Your task to perform on an android device: I want to compare the prices of katlot royal queen european double bed wood high end king size bed
Image 0: 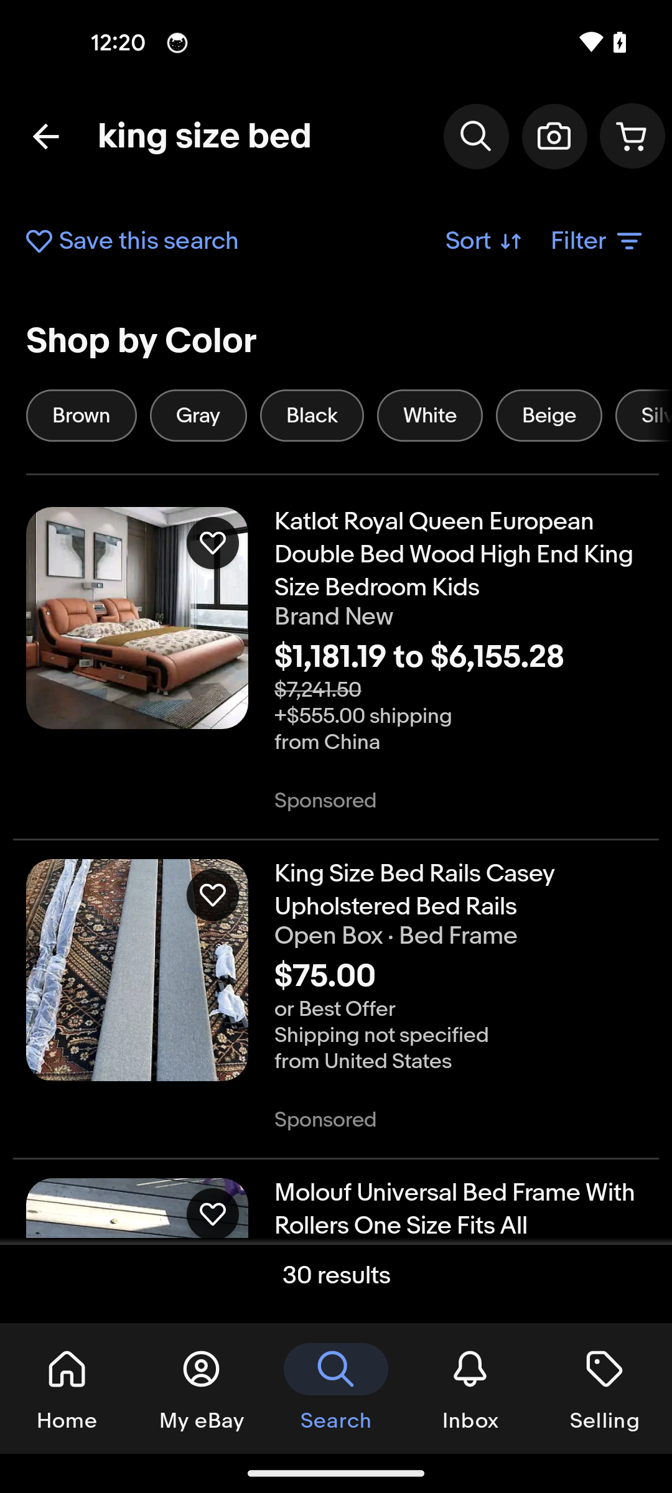
Tap on the katlot royal queen european double bed wood high end king size bed
Step 0: click (460, 554)
Image 2: 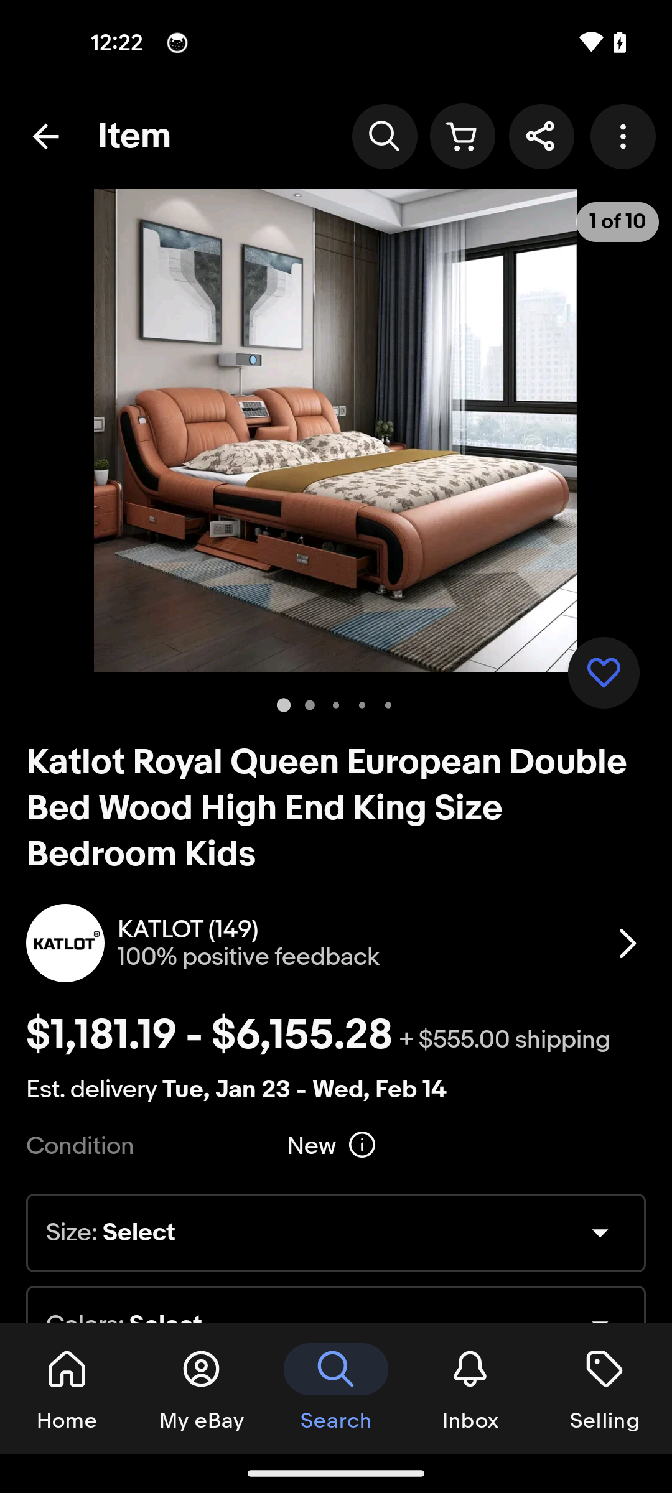
Swipe up to view more to compare
Step 2: scroll down
Image 3: 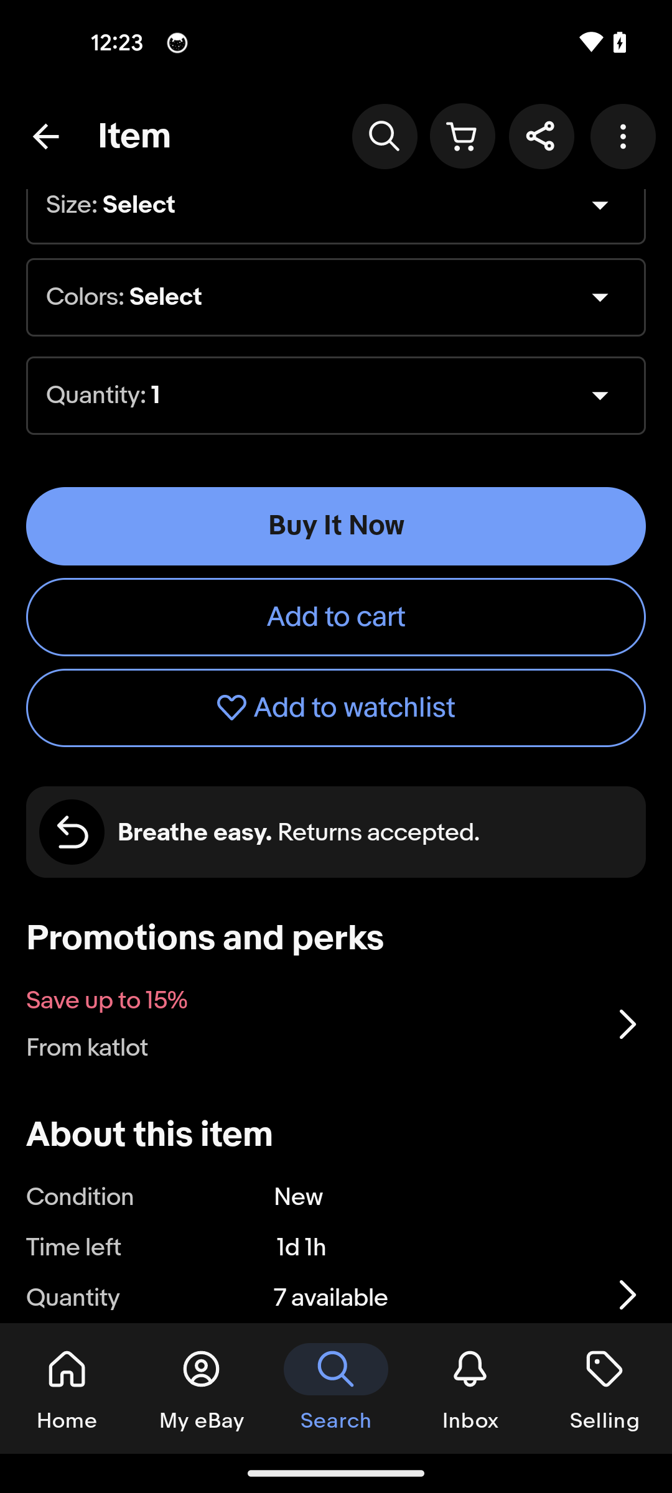
Swipe up to view more to compare
Step 3: scroll down
Image 4: 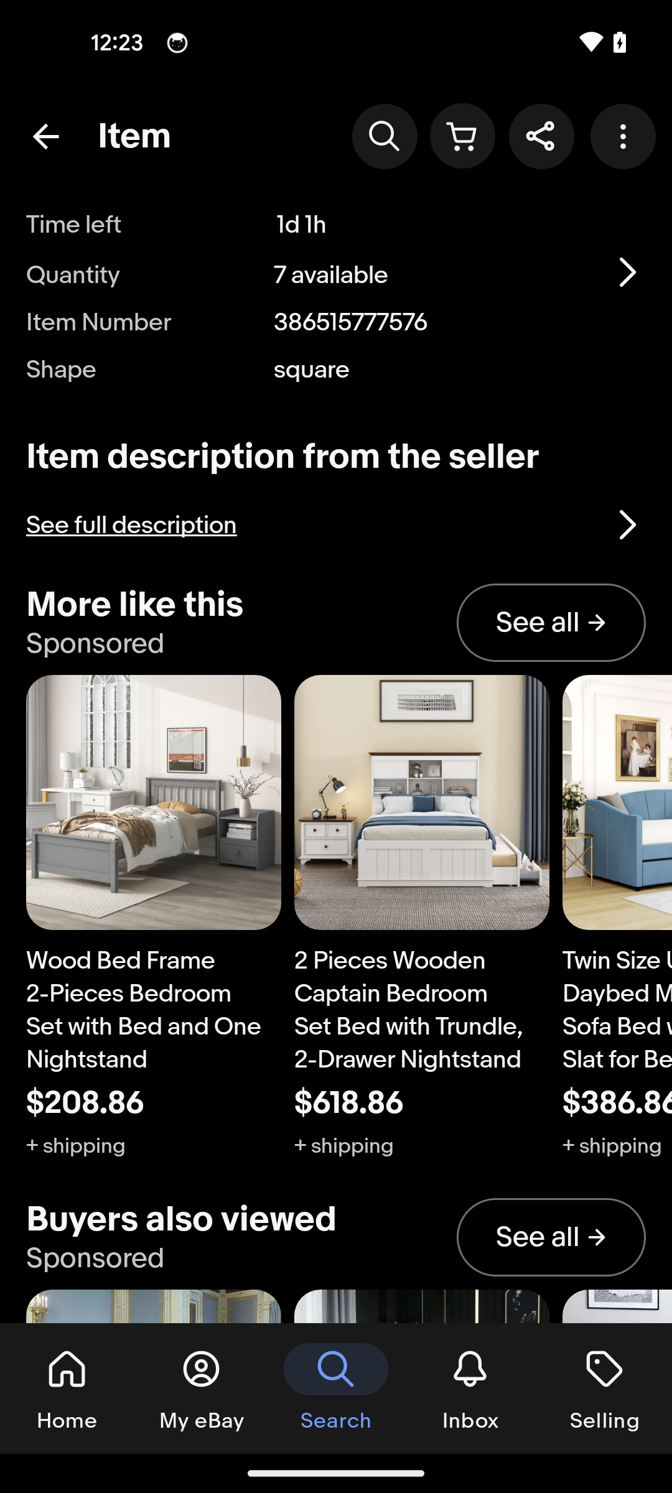
Swipe up to view more to compare
Step 4: scroll down
Image 5: 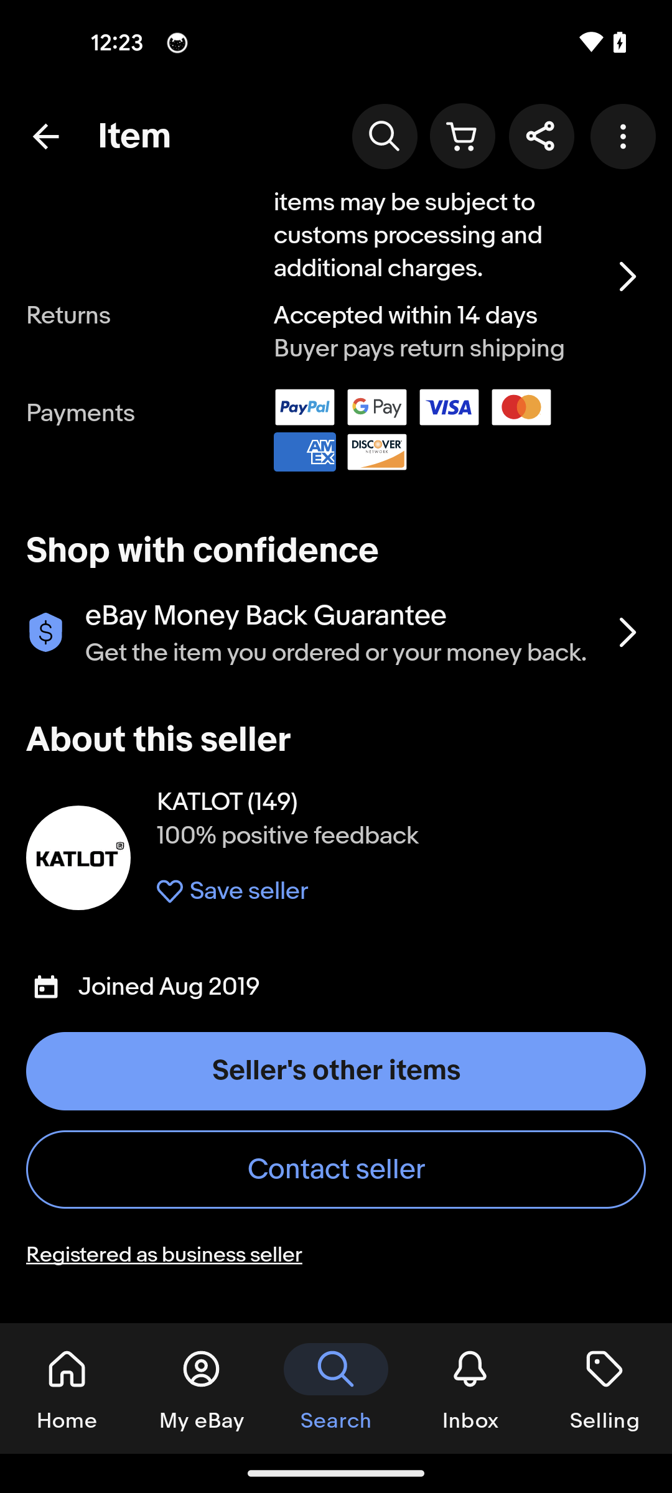
Swipe up to view more to compare
Step 5: scroll down
Image 6: 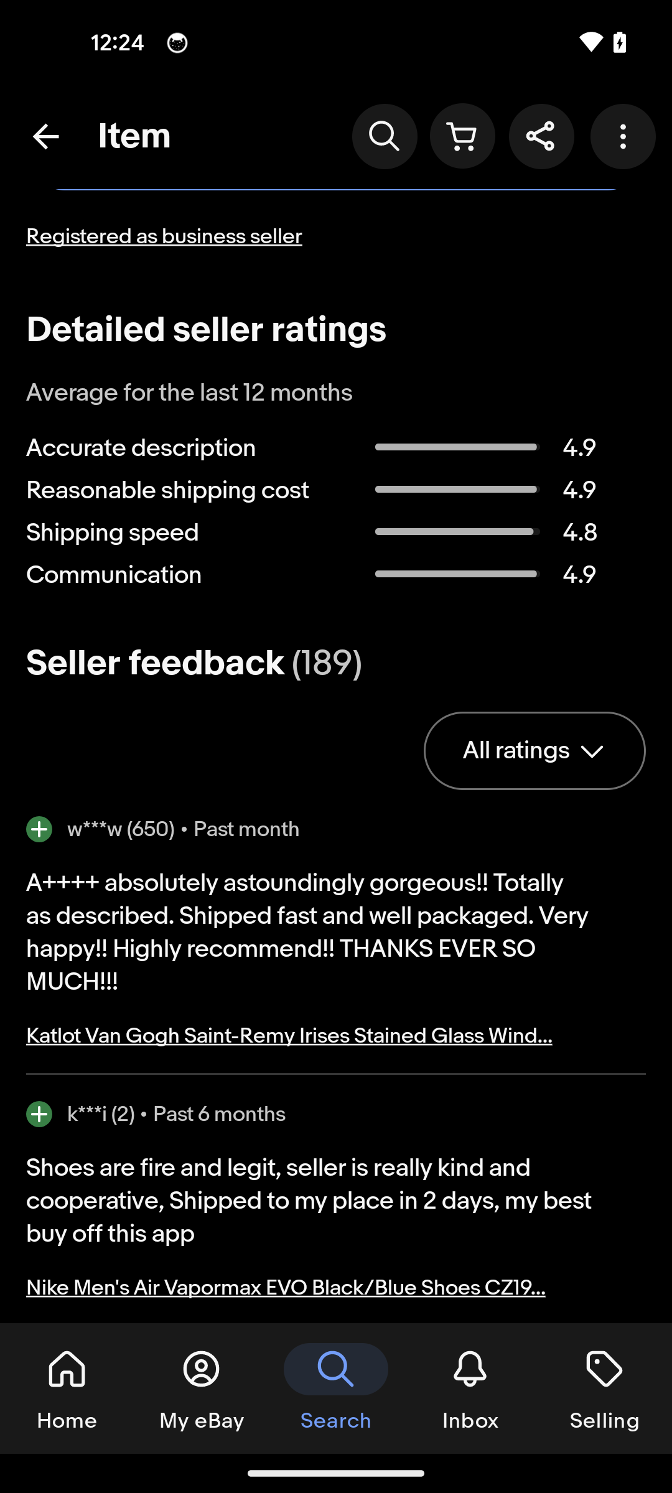
Swipe up to view more to compare
Step 6: scroll down
Image 7: 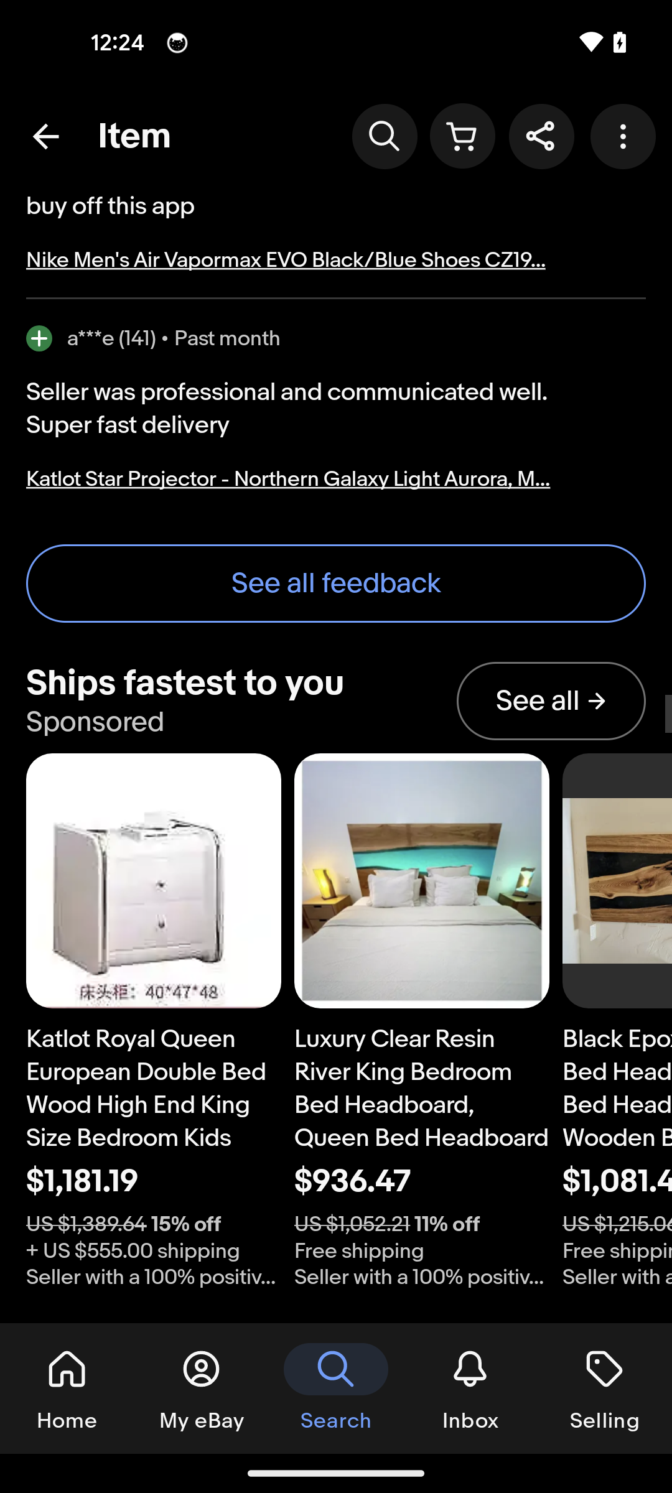
Swipe up to view more to compare
Step 7: scroll down
Image 8: 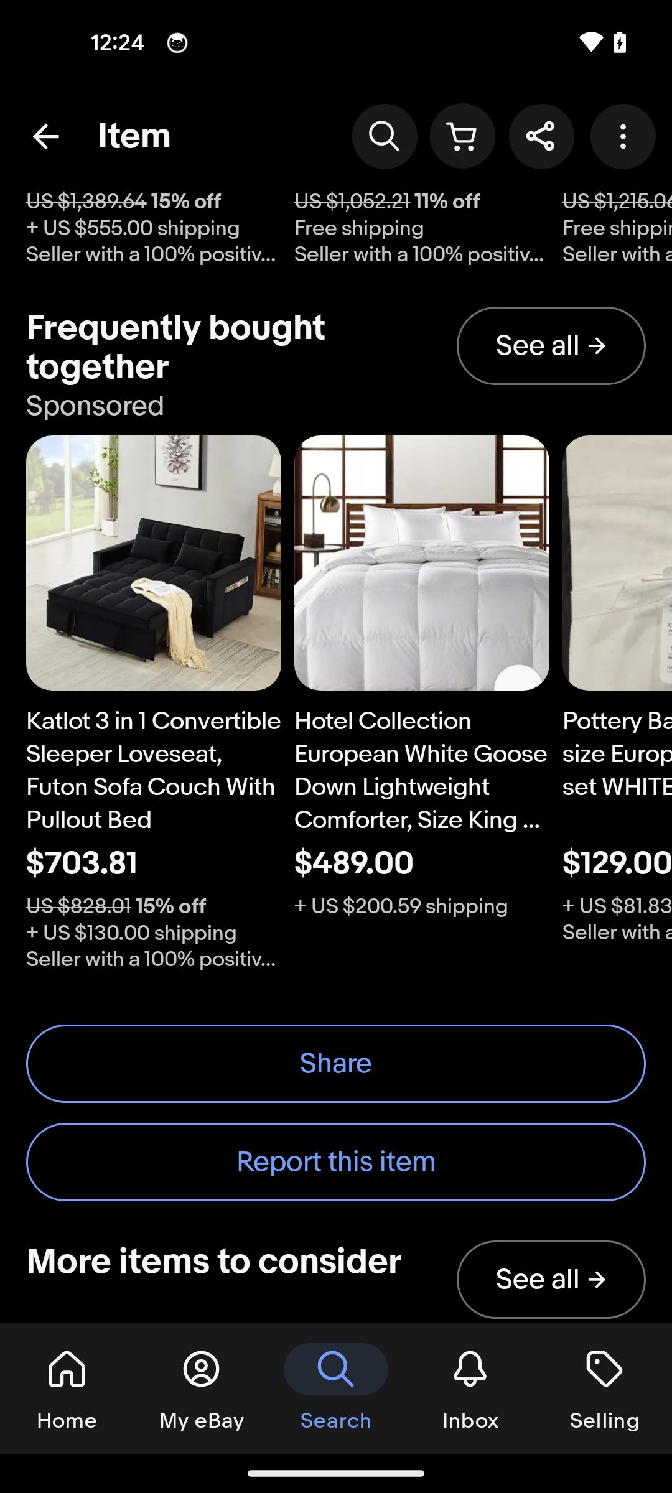
Tap on the see all button
Step 8: click (551, 1279)
Image 9: 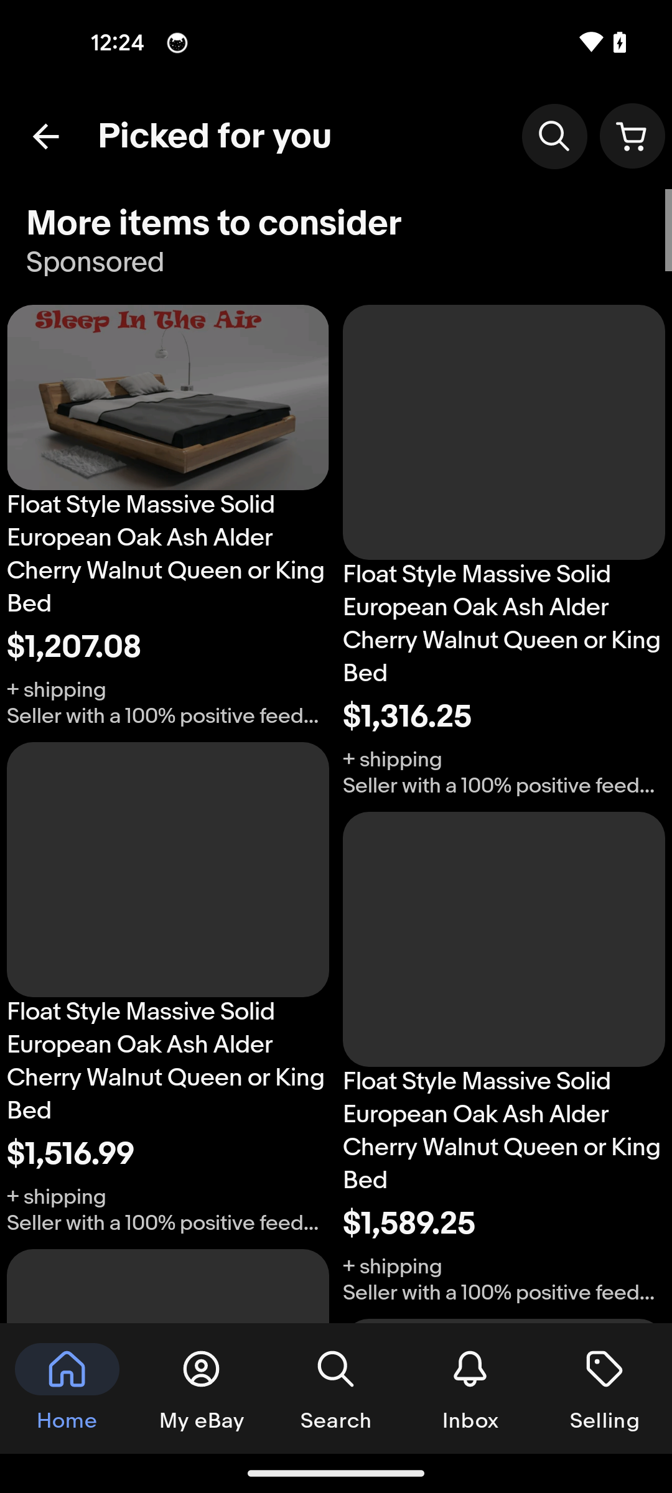
Tap on the see all button
Step 9: wait